Your task to perform on an android device: Go to the RailYatri app and track the booked train ticket from New Delhi to goa  Jn. by Laskhadweep SF Exp.
Image 0: 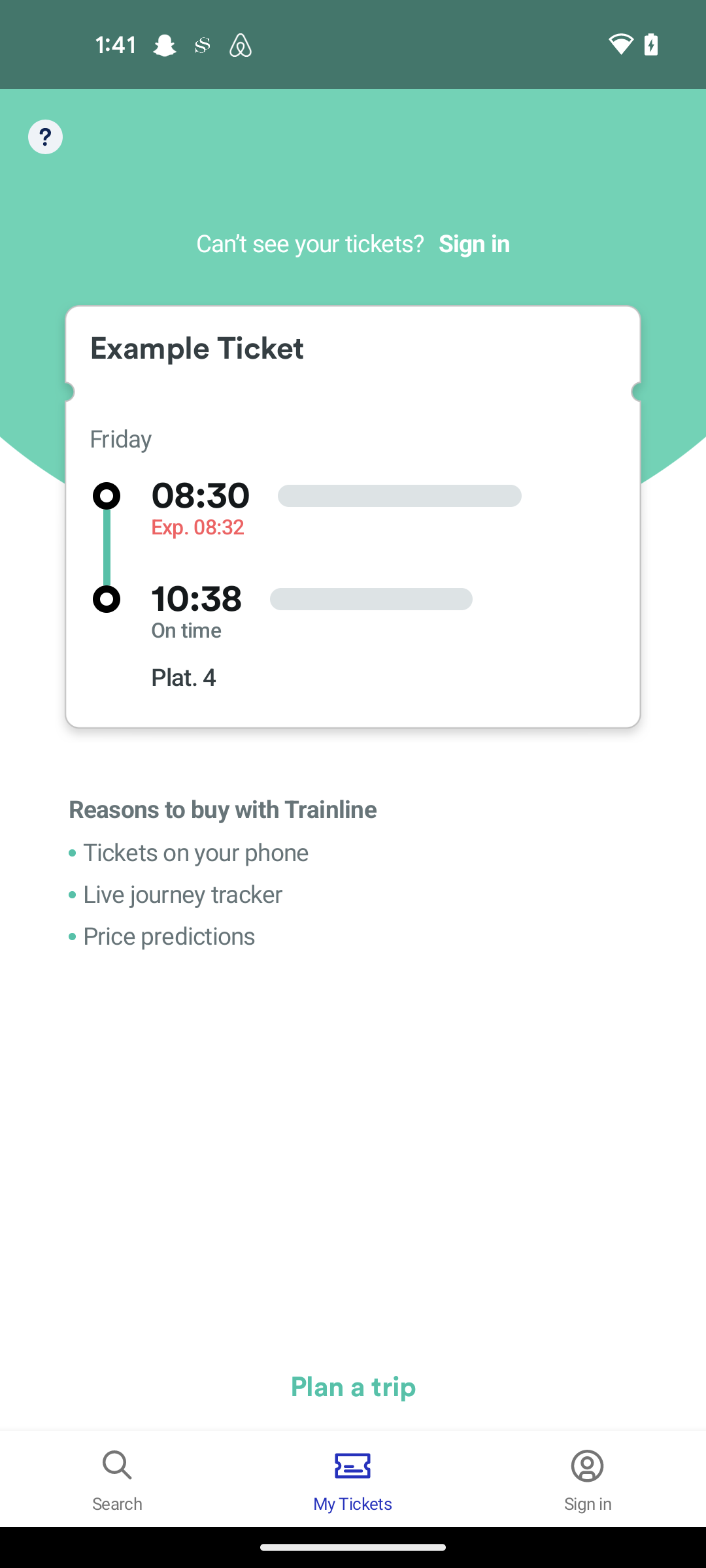
open railyatri app
Step 0: open app "RailYatri"
Image 1: 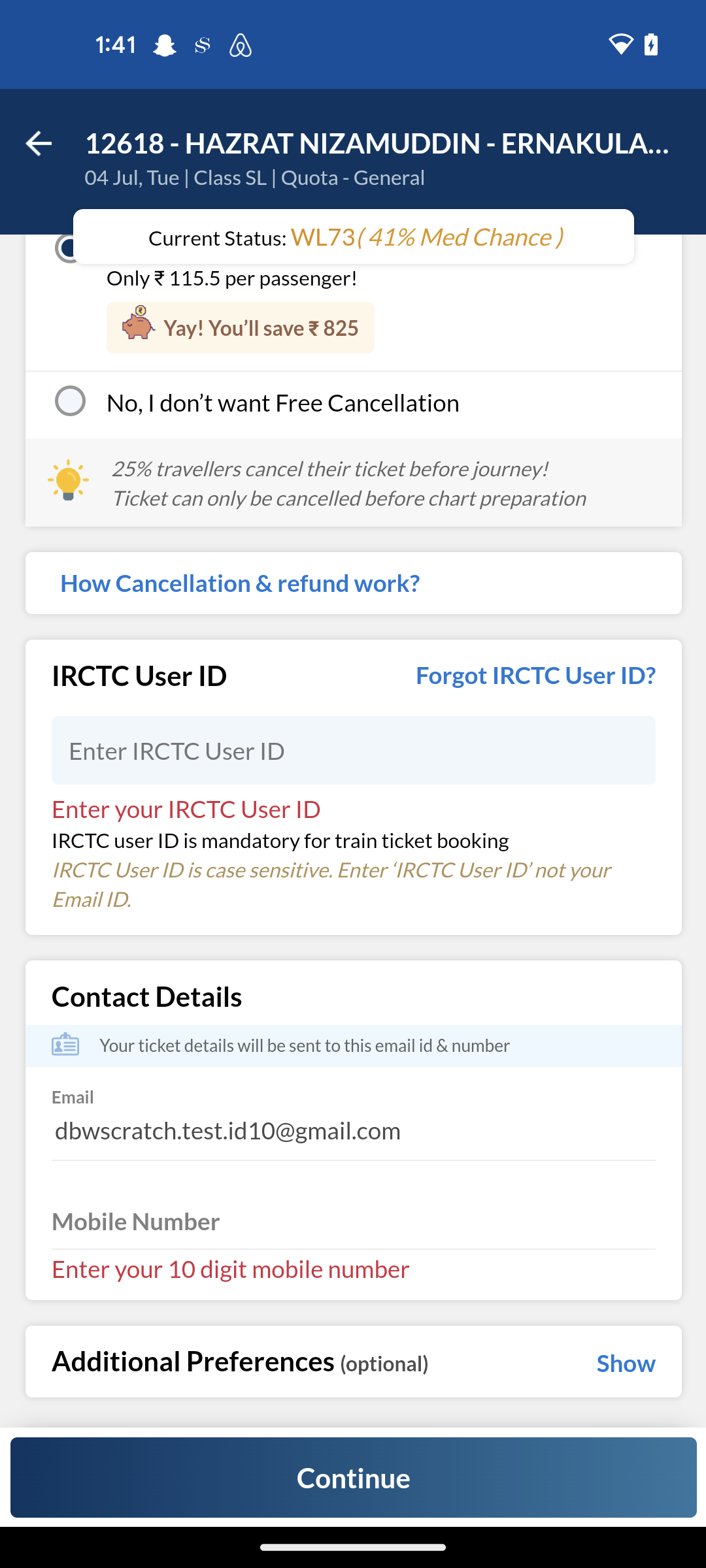
go to back page 
Step 1: press back button
Image 2: 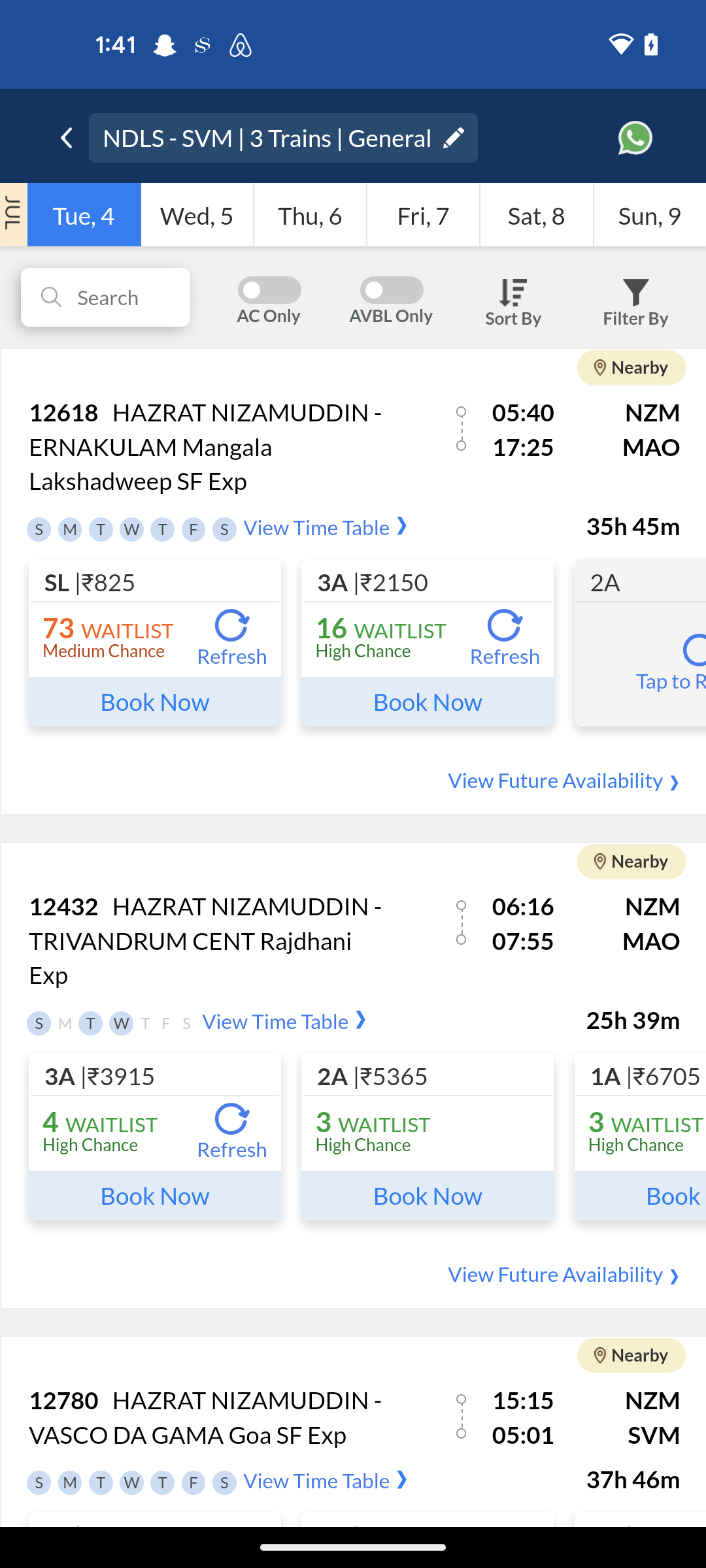
Click on the view time table option
Step 2: click (316, 527)
Image 3: 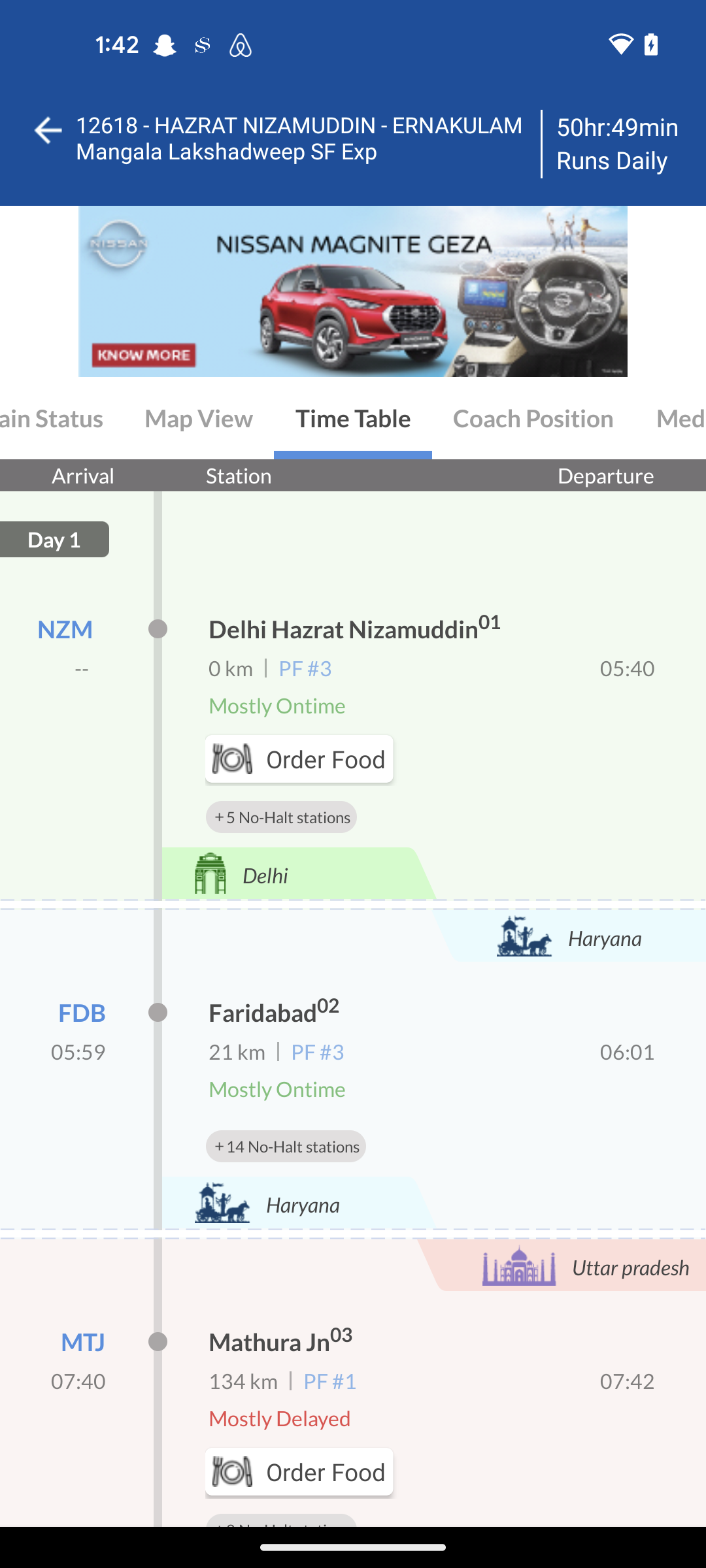
Click on the live train status option 
Step 3: click (51, 417)
Image 4: 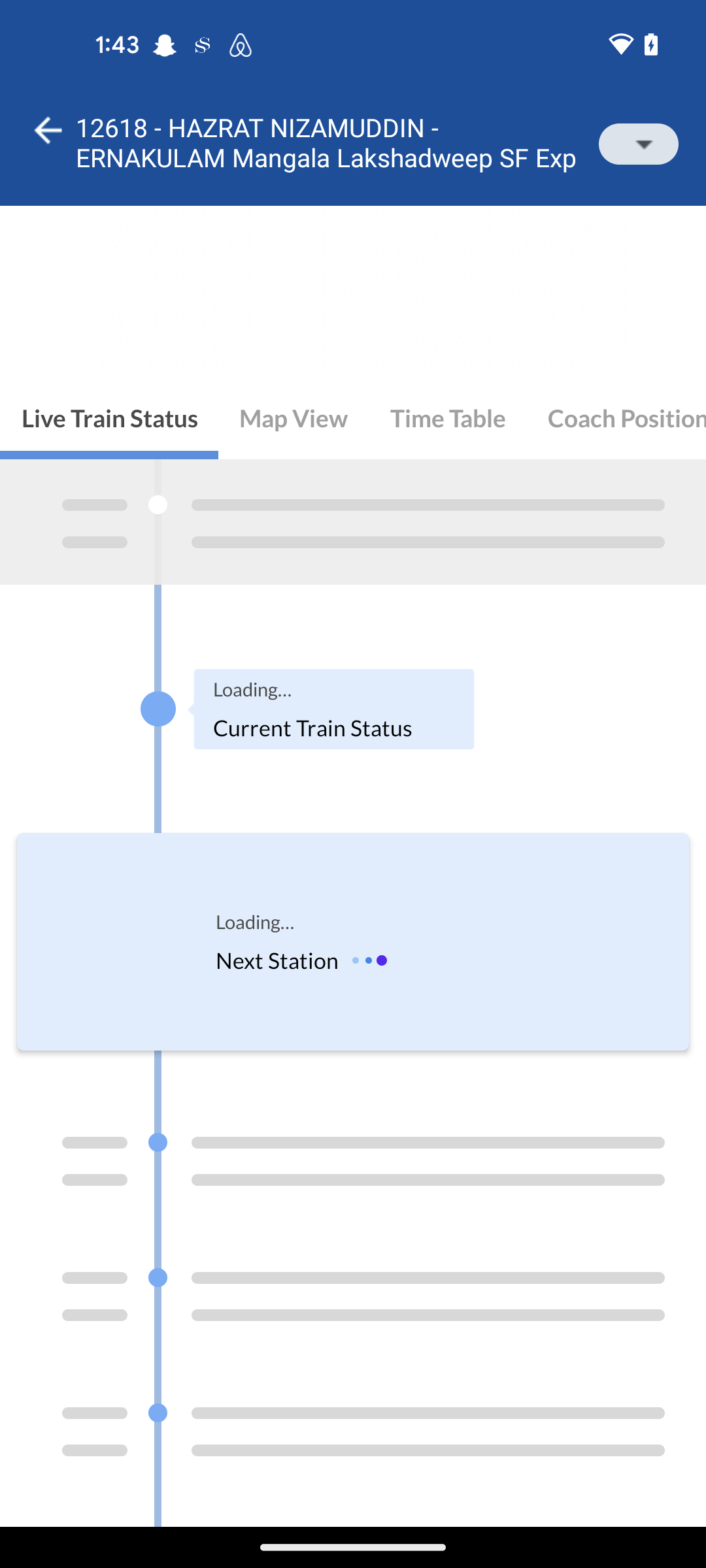
Click on the live train status option 
Step 4: wait